Your task to perform on an android device: Create an account on the Google Fit app to do the morning workout and weight maintain exercise.
Image 0: 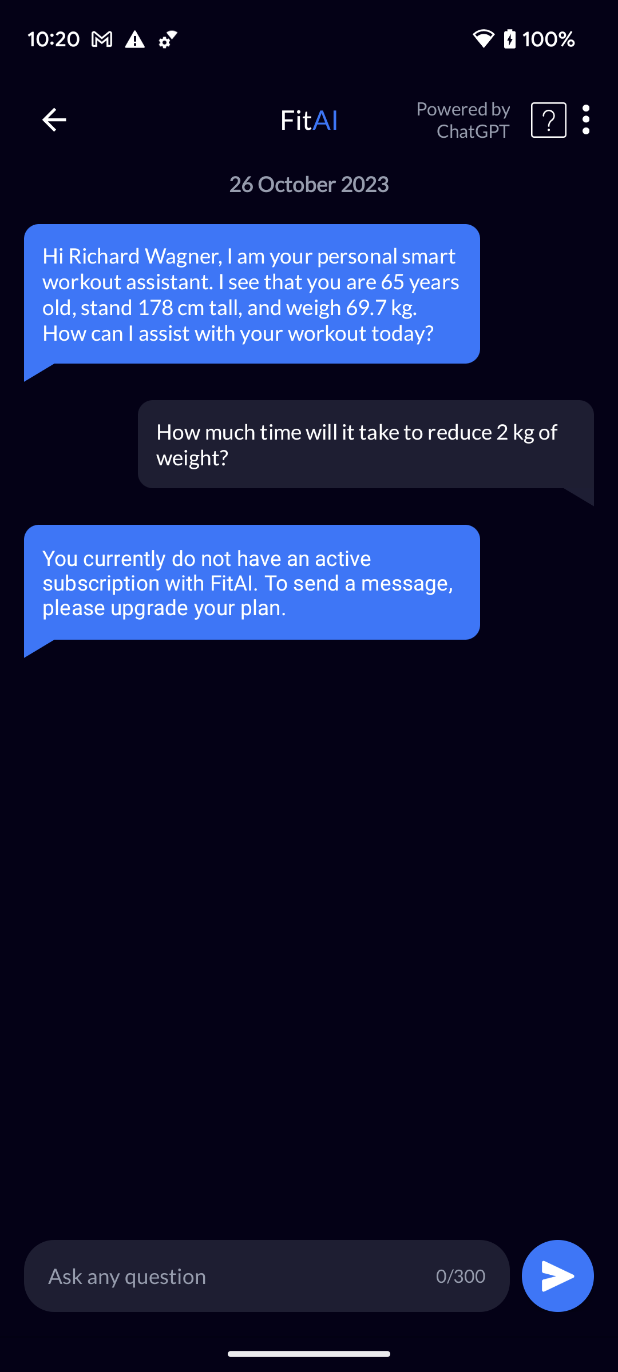
Open the Fit app.
Step 0: open app "Fit"
Image 1: 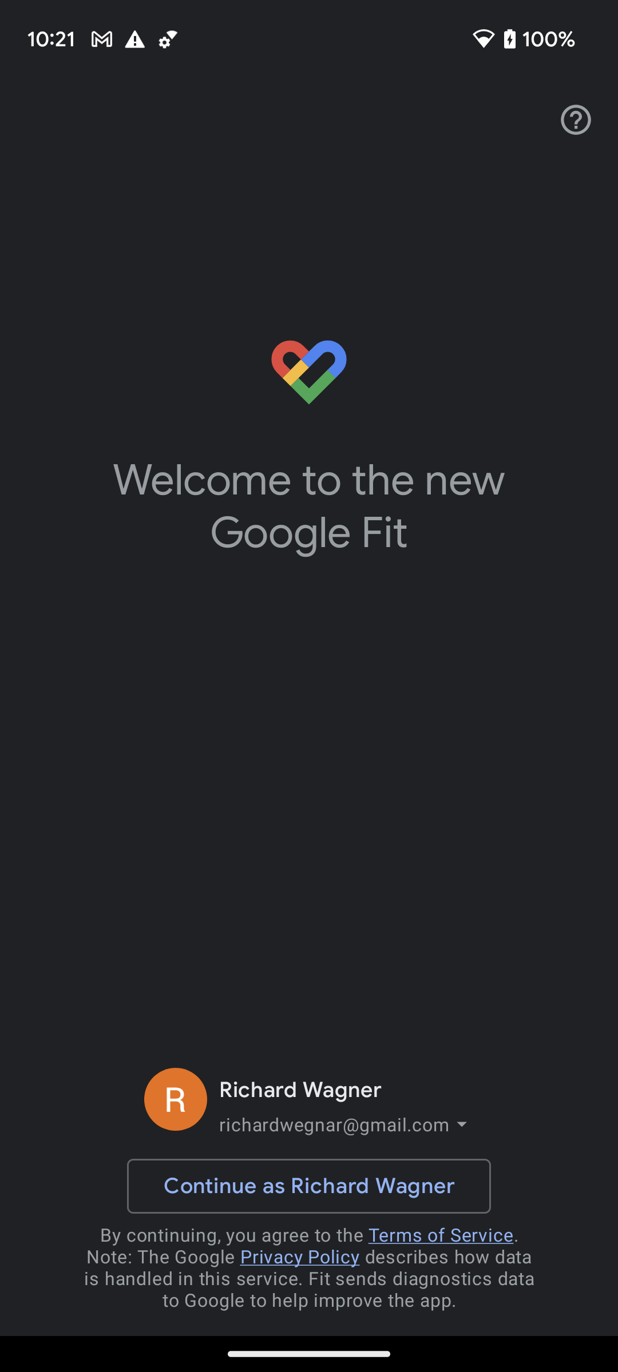
Click on the Continue as Richard Wagner option.
Step 1: click (309, 1186)
Image 2: 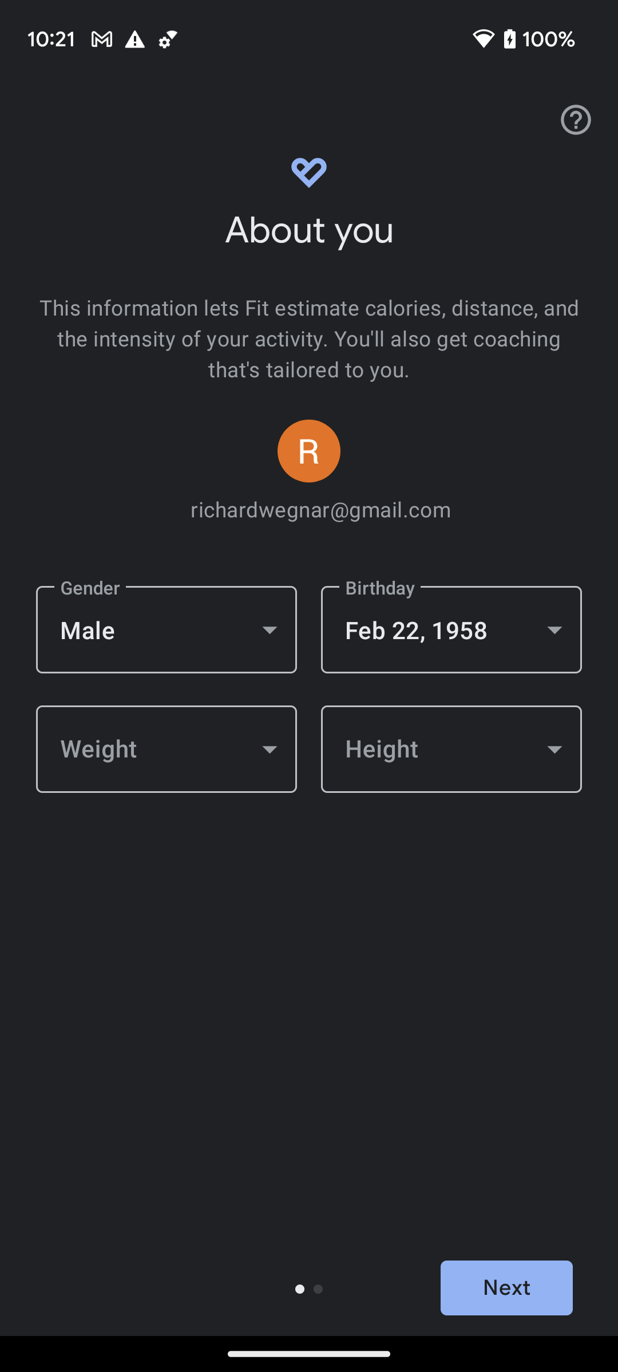
Click on Weight option to set my weight.
Step 2: click (167, 749)
Image 3: 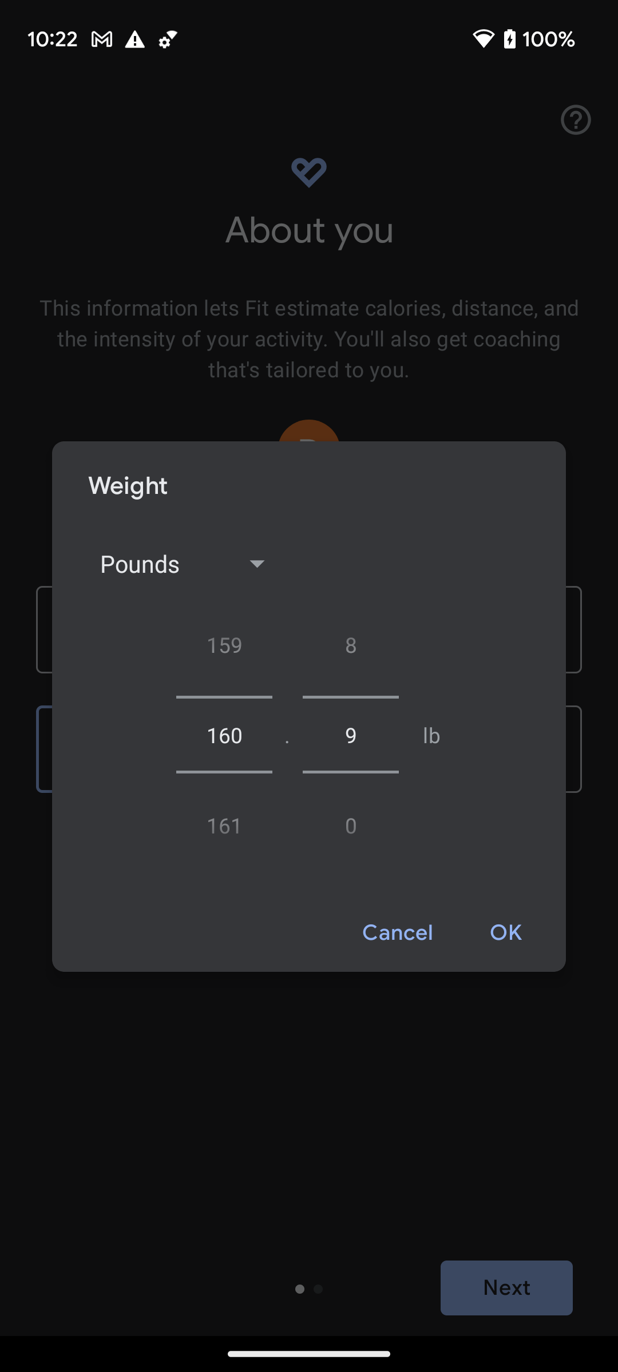
Click on the Ok button to save my weight.
Step 3: click (506, 933)
Image 4: 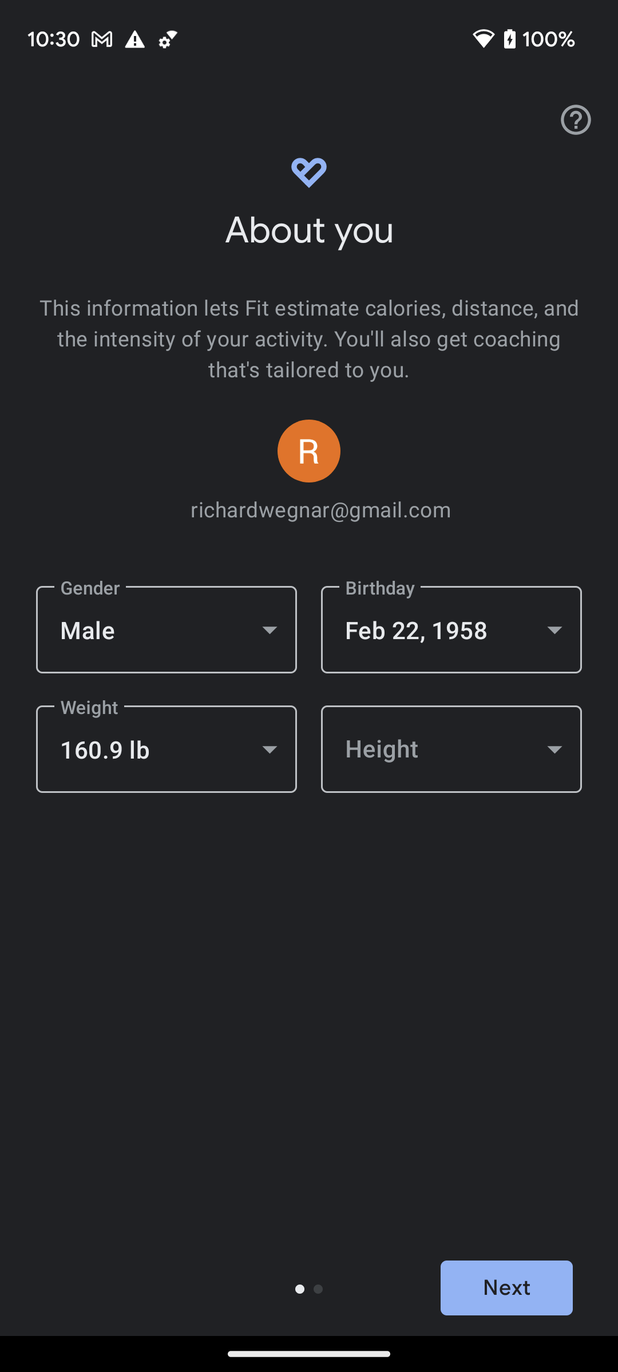
Click on the Height option to set my height.
Step 4: click (451, 749)
Image 5: 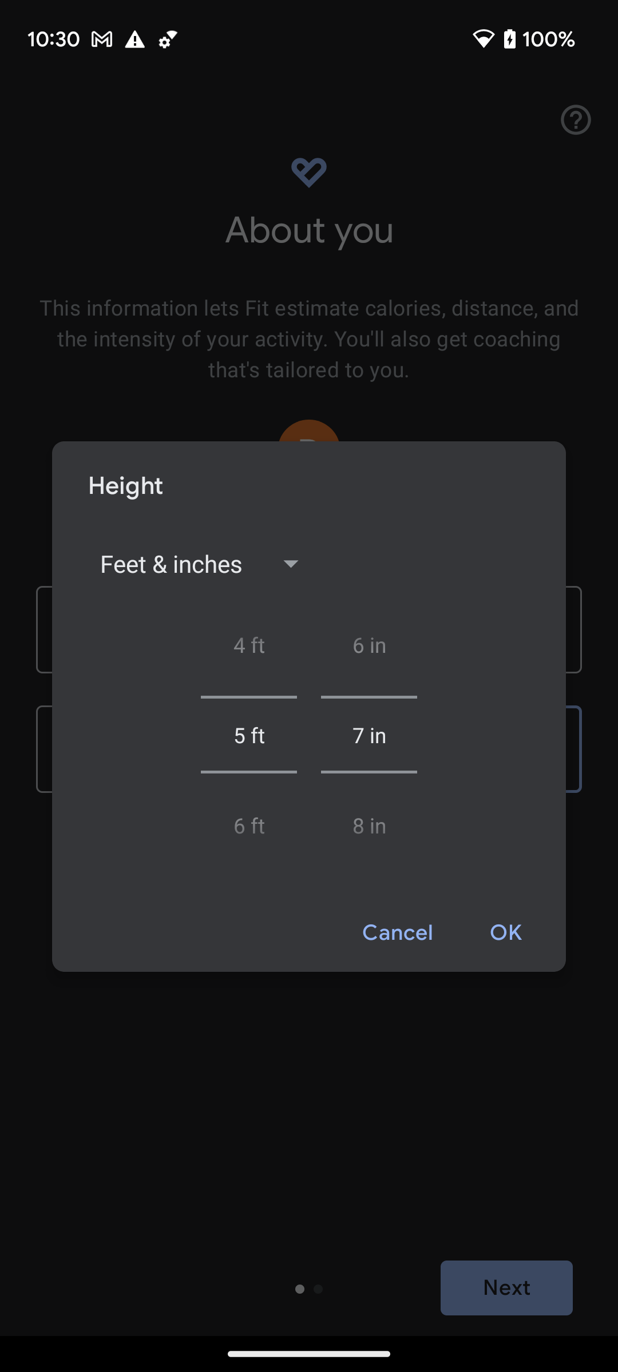
Click on the Ok button to save my height.
Step 5: click (506, 933)
Image 6: 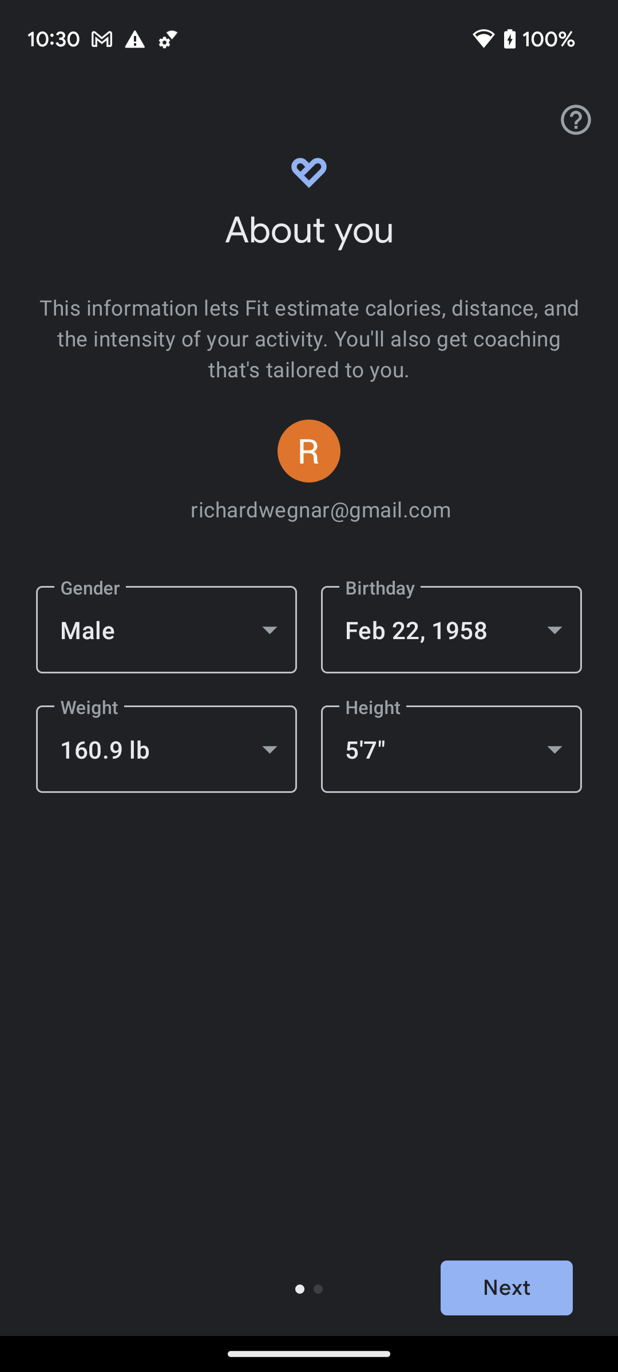
Click on the Next button at the bottom right corner of the screen.
Step 6: click (506, 1287)
Image 7: 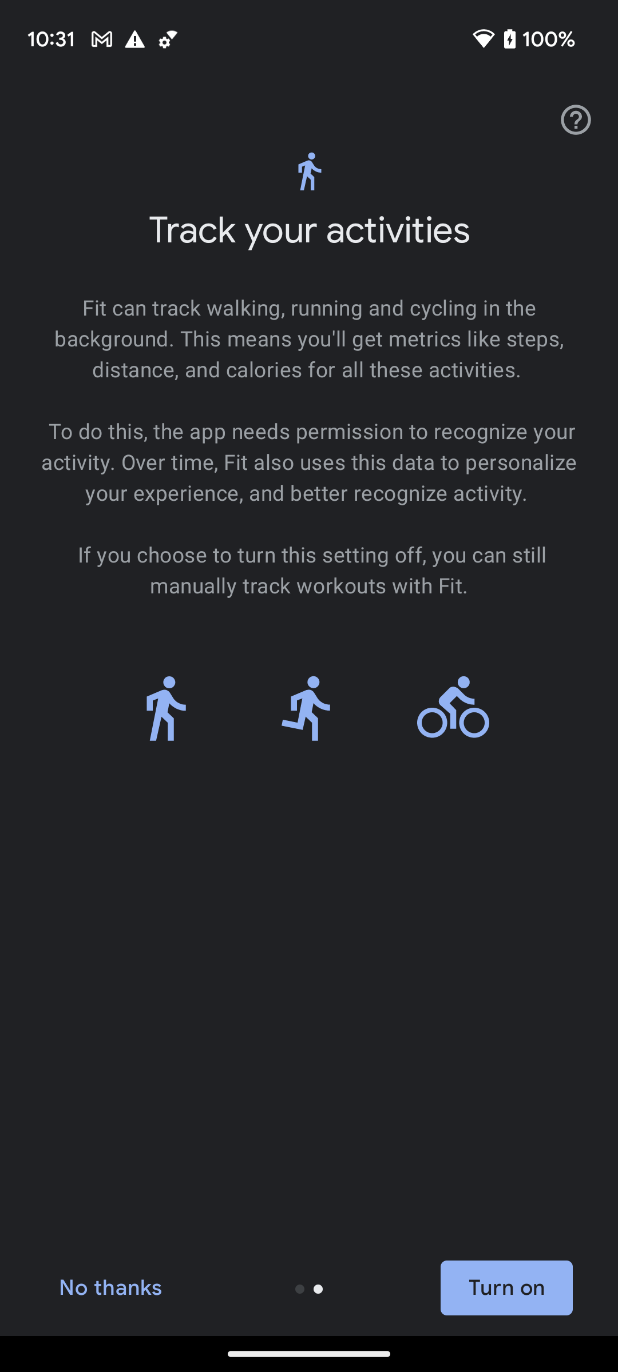
Click on the Turn on button at the bottom right corner of the screen to track my activities.
Step 7: click (506, 1287)
Image 8: 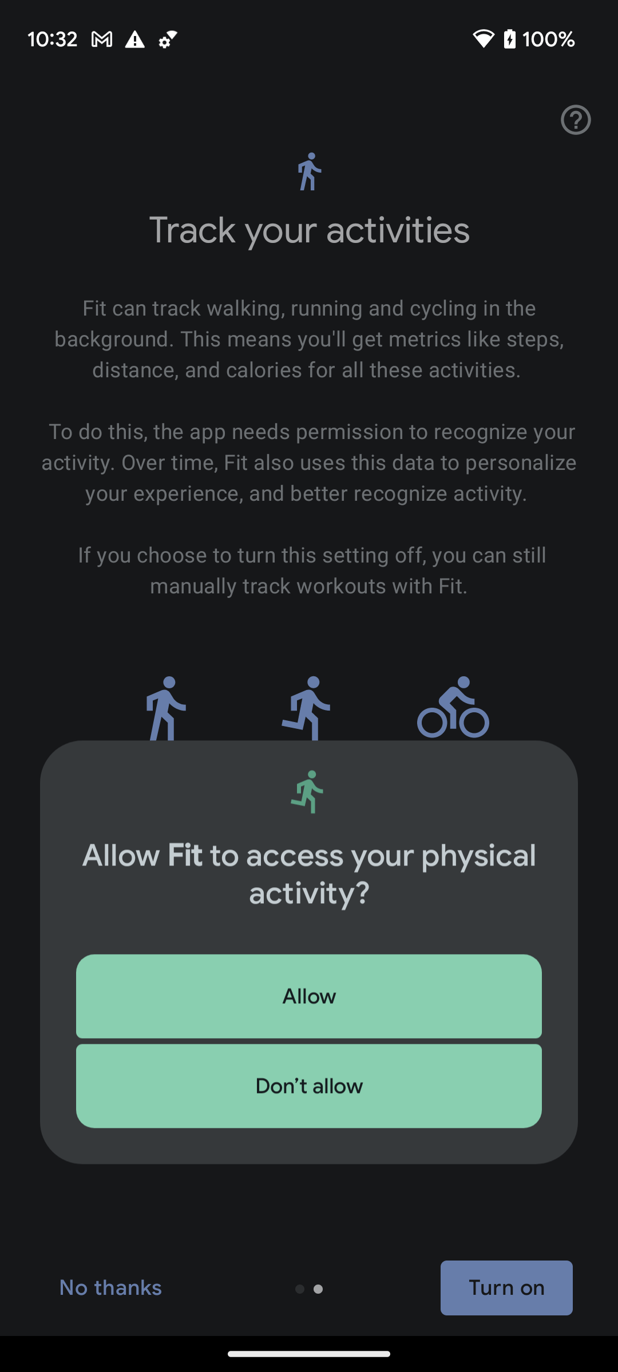
Click on the Turn on button at the bottom right corner of the screen to track my activities.
Step 8: wait
Image 9: 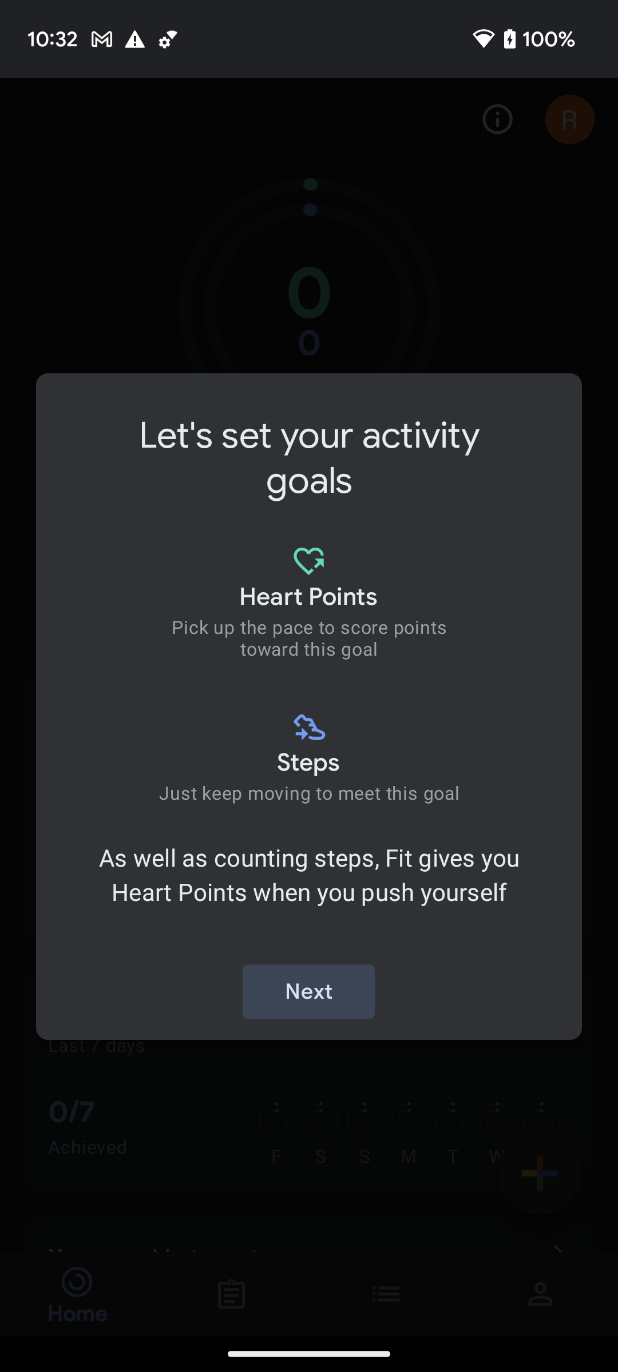
Click on the Next button.
Step 9: click (308, 991)
Image 10: 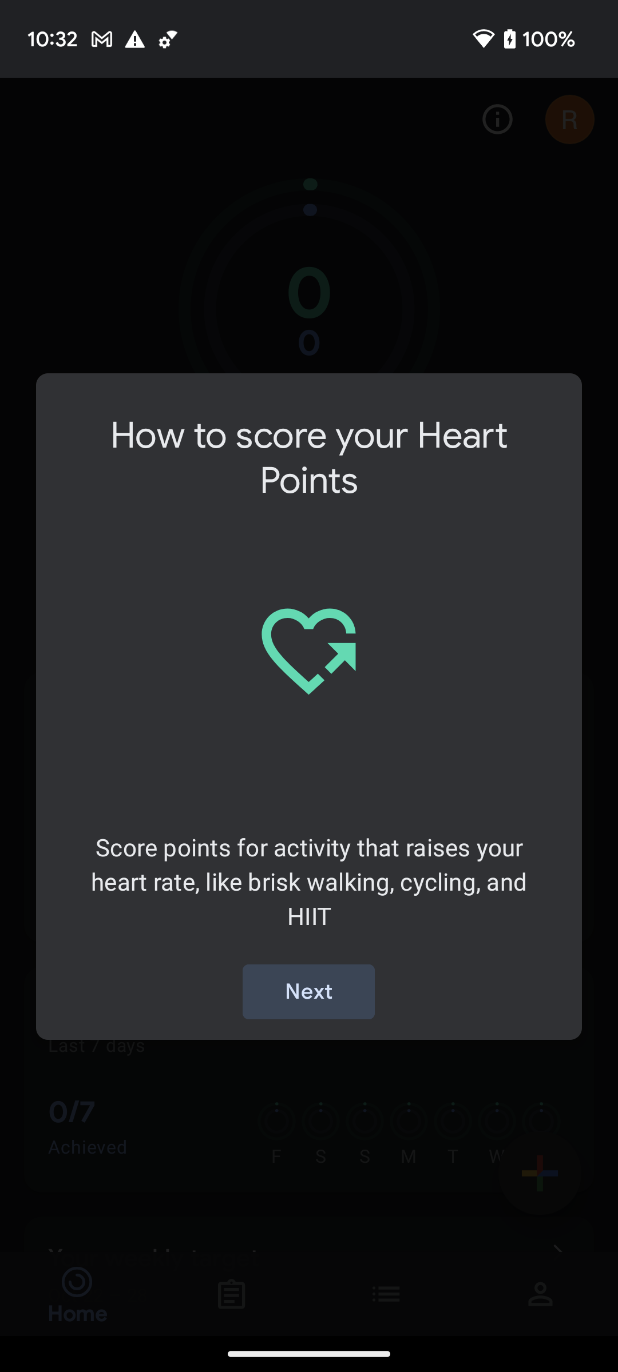
Click on the Next button.
Step 10: click (308, 991)
Image 11: 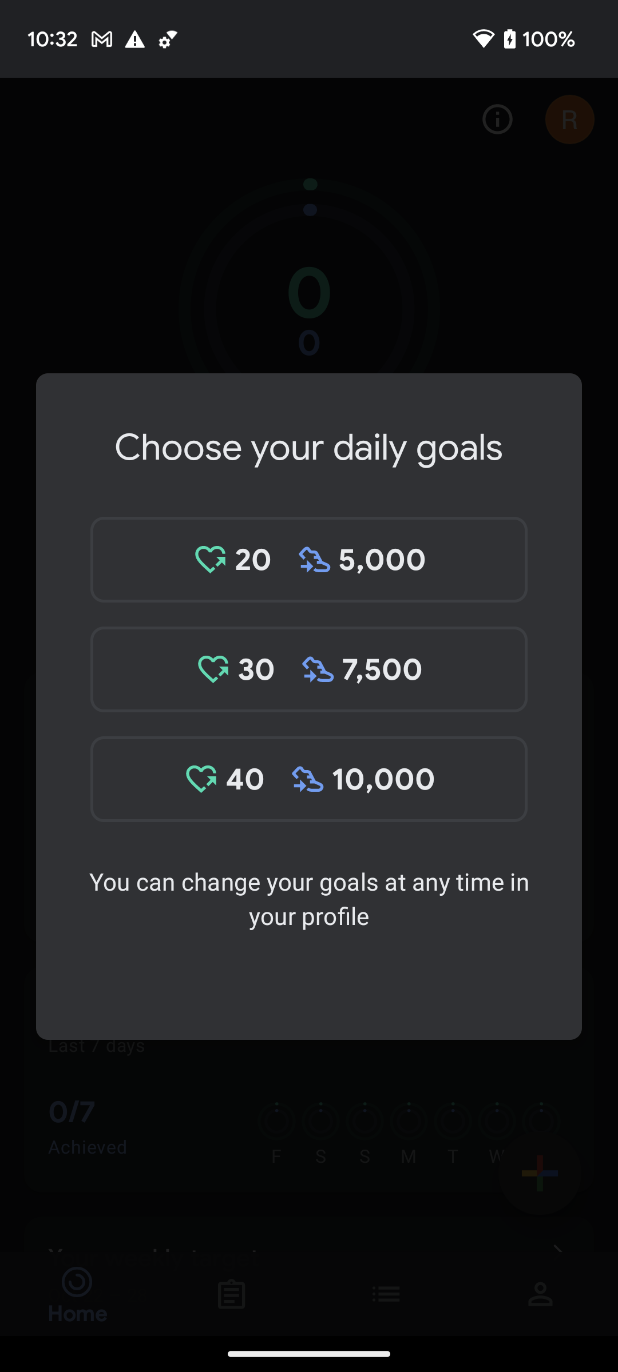
Click on the 7,500 to select this goal.
Step 11: click (361, 669)
Image 12: 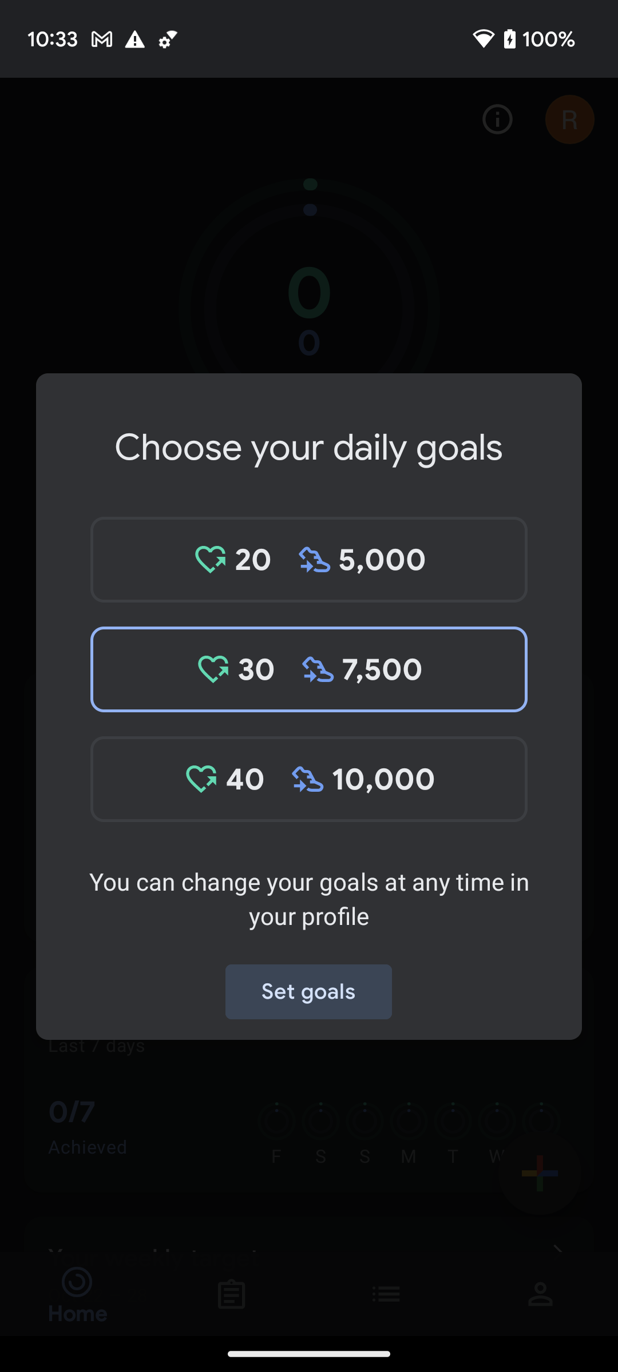
Click on the Set goals button to set this goal.
Step 12: click (308, 991)